Your task to perform on an android device: In the Google slides App, I want to add the text as "A book club meeting ." to the first slide of the simple card Presentation
Image 0: 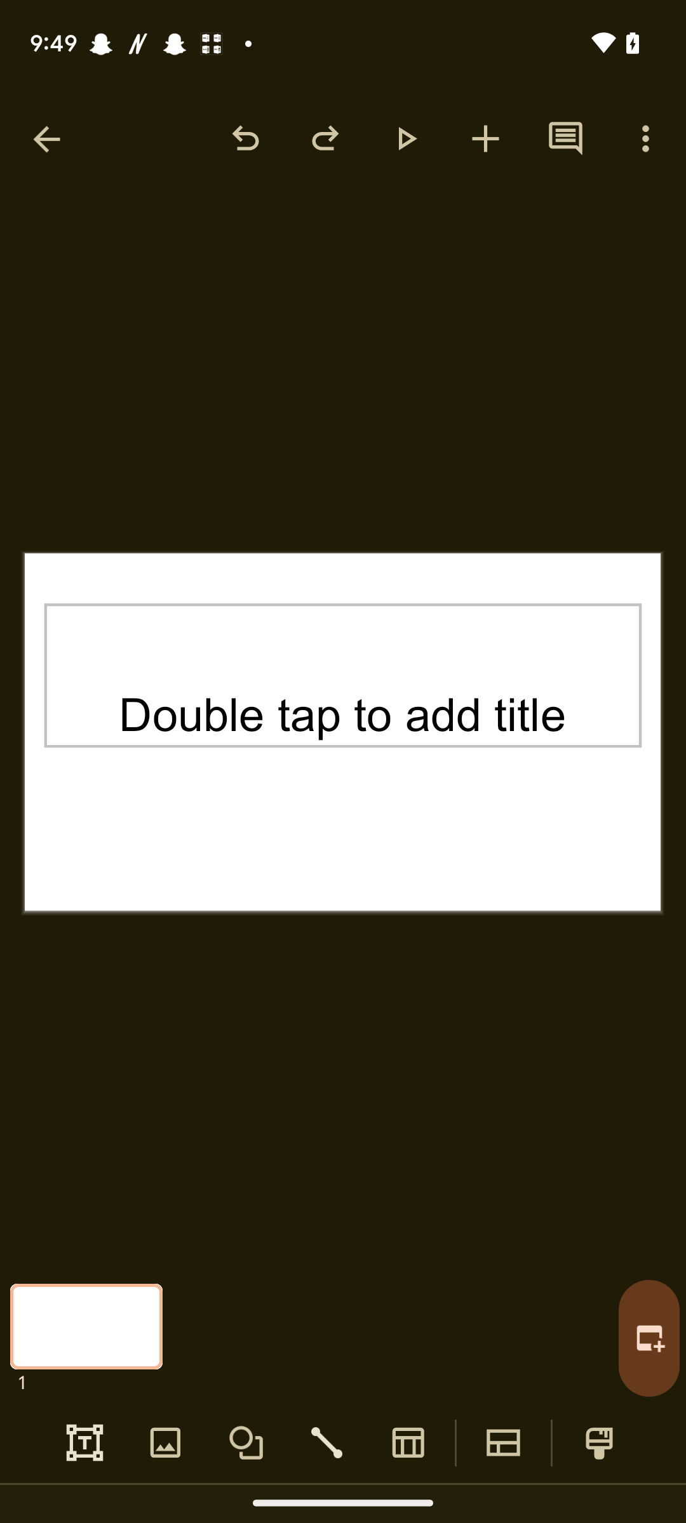
Click on the add title name 
Step 0: click (342, 711)
Image 1: 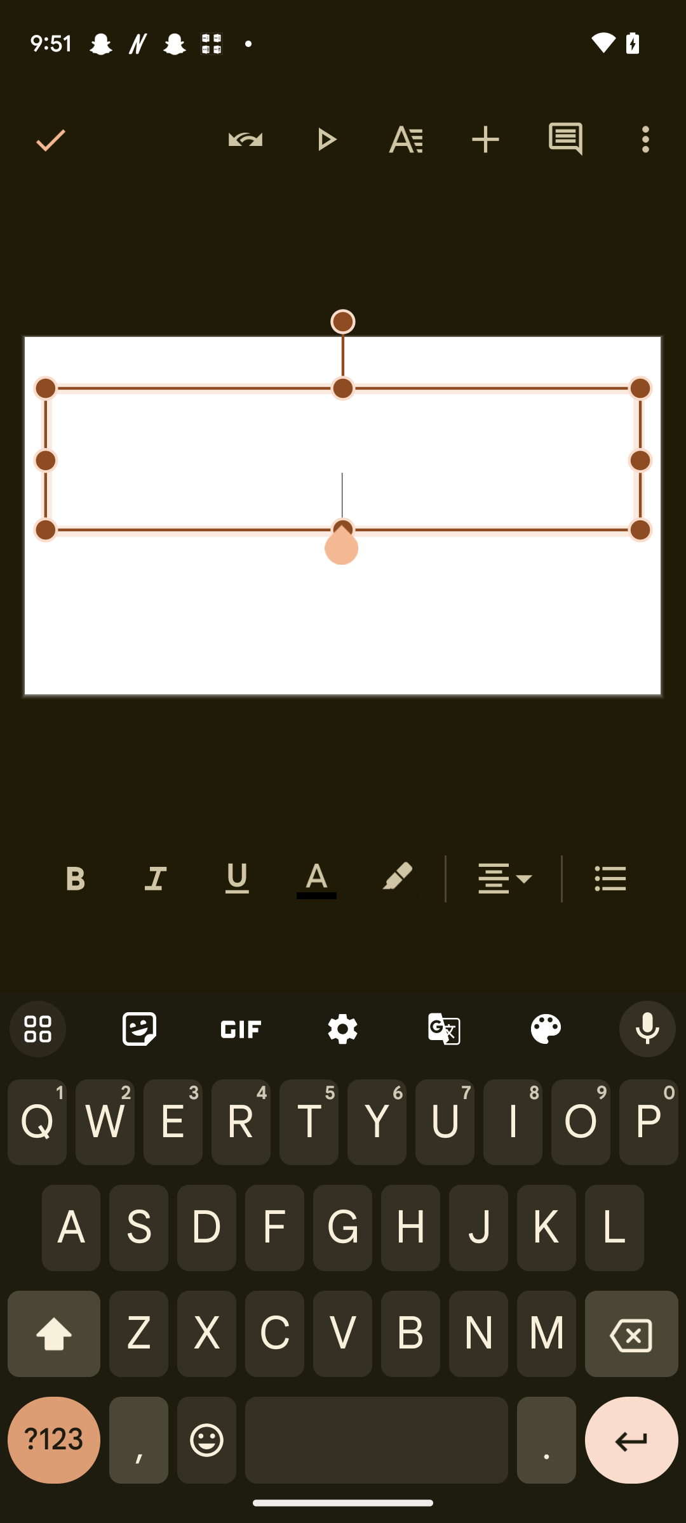
Type A book club meeting in title 
Step 1: type "A book club meeting"
Image 2: 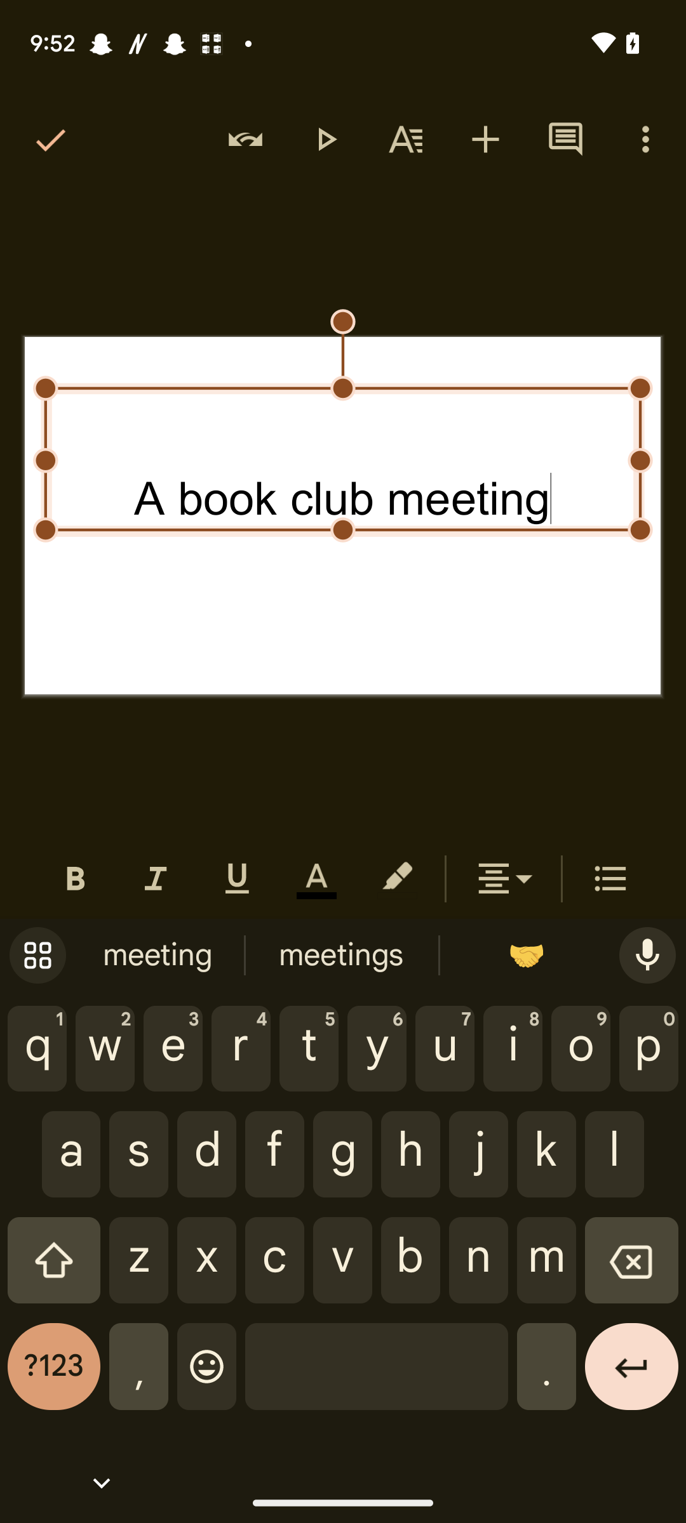
Go back to the screen
Step 2: press back button